Your task to perform on an android device: Yorkshire pudding is really delicious, therefore I give it a 5-star rating in the yummly app
Image 1: 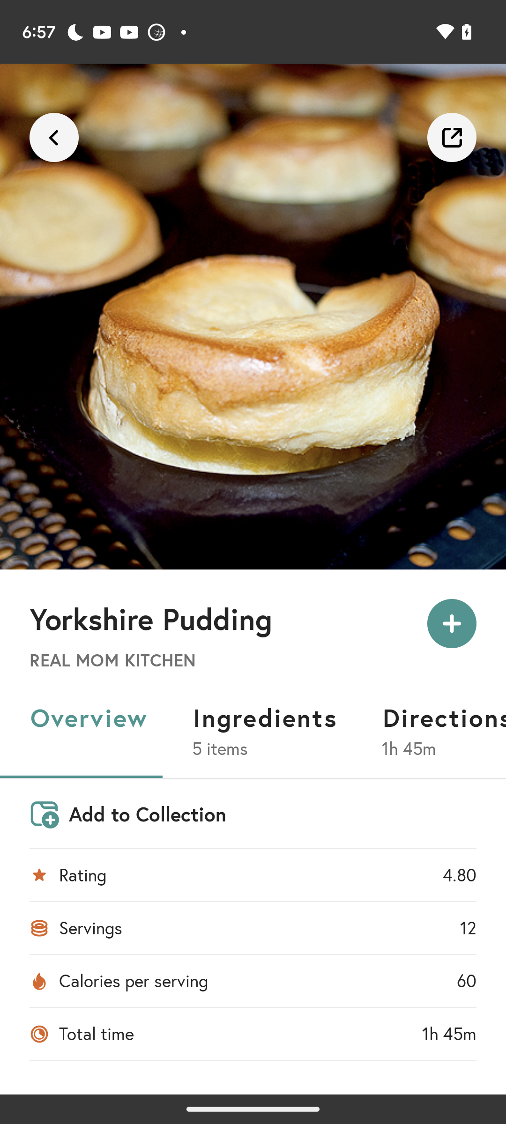
Swipe the tab towards the left direction to view review tab
Step 1: scroll right
Image 6: 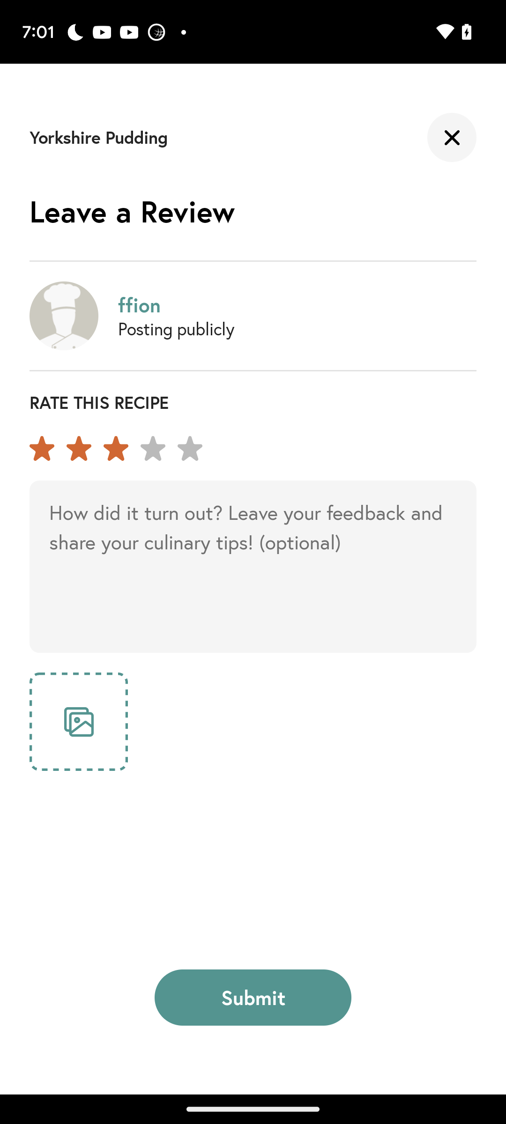
Click on the fifth star
Step 6: click (190, 449)